Your task to perform on an android device: I want shoes in a size EU 40, since that's what I fit into. To find shoes, utilize the Lazada app and set the size filter to EU 40.
Image 0: 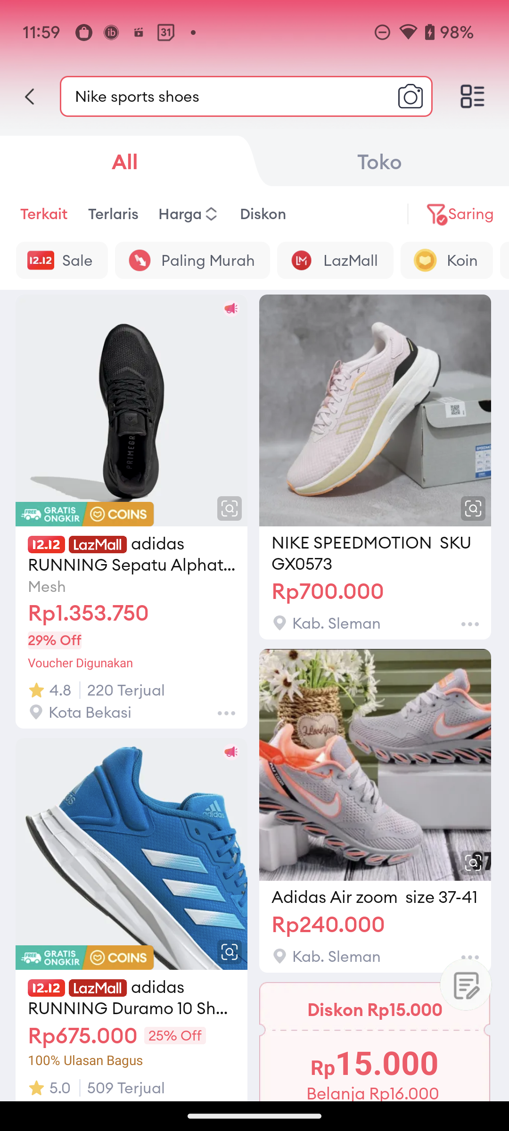
Click on the Sharing option at the top right of the screen
Step 0: click (471, 213)
Image 1: 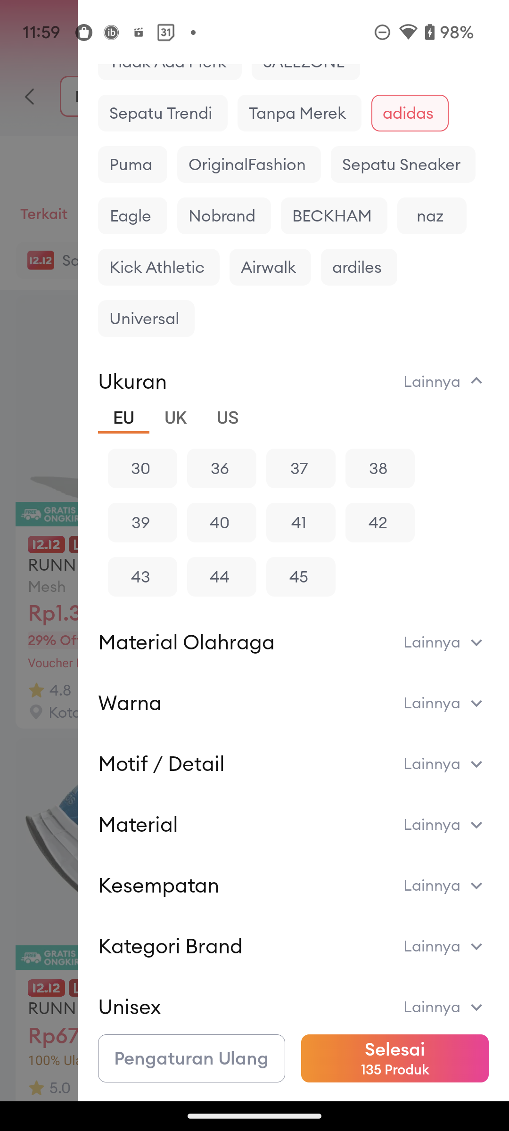
Select the Size EU 40
Step 1: click (219, 522)
Image 2: 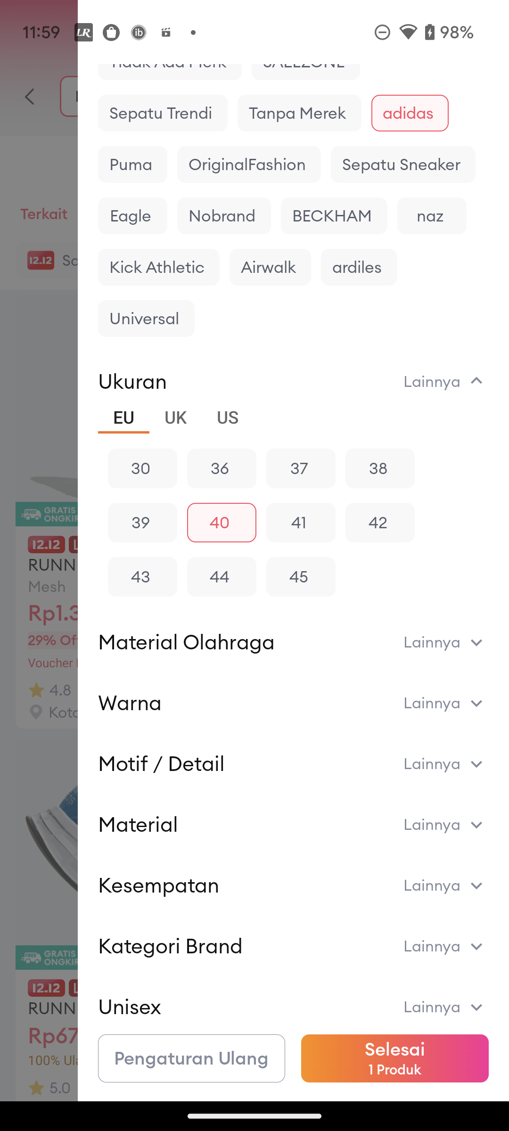
Click on Selesai option at the bottom right corner of the screen
Step 2: click (394, 1049)